Your task to perform on an android device: Check out the housefull sale on weekly special grocery products on the Blinkit app.
Image 0: 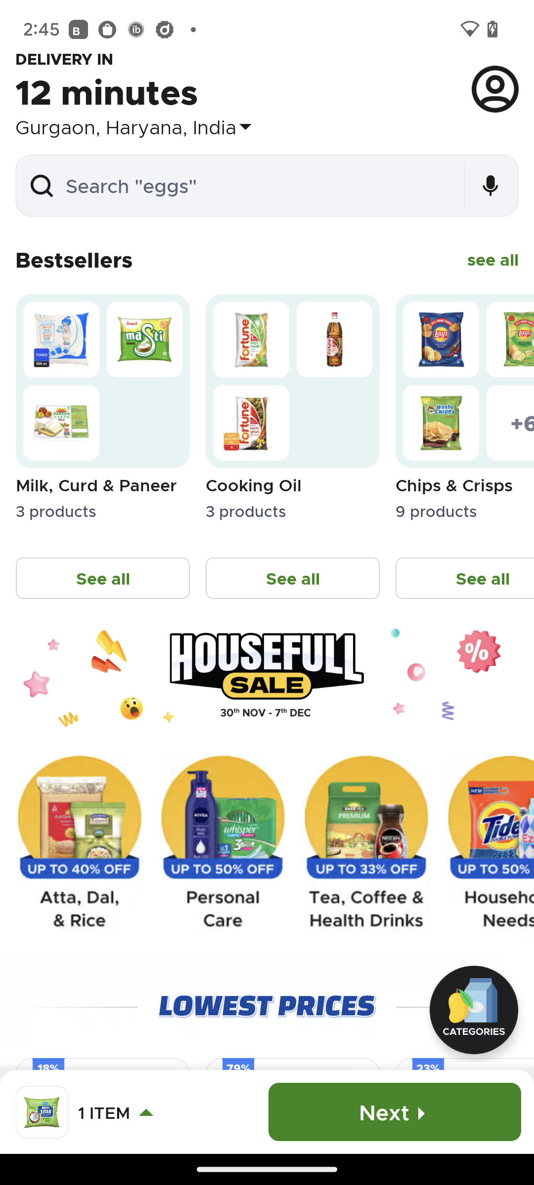
Click on housefull sale in the middle of the screen.
Step 0: click (252, 679)